Your task to perform on an android device: I want to explore more plants and take inspiration from their owner, so explore more plants and take inspiration from their owner in the Blossom app.
Image 0: 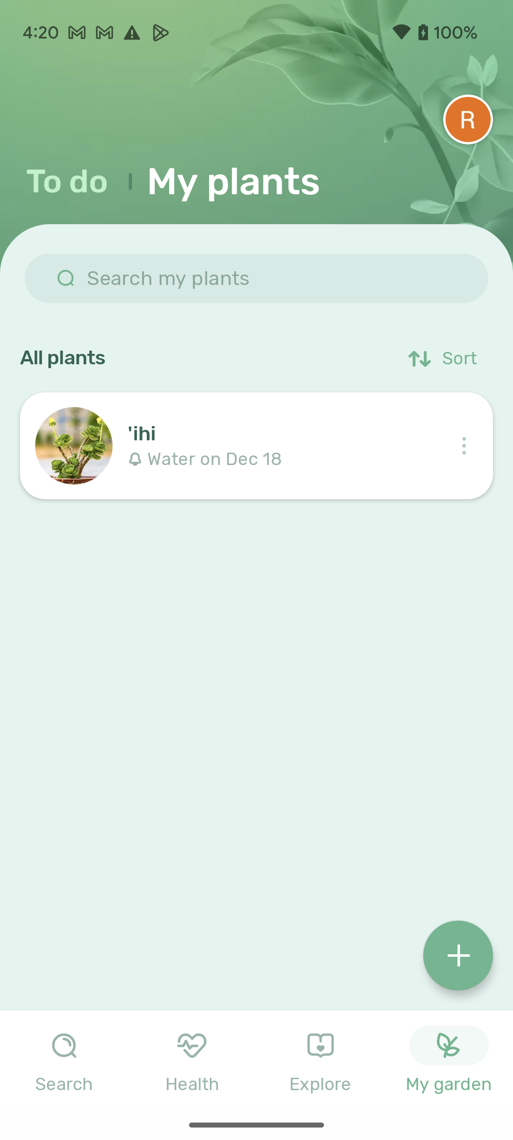
Click on the Explore tab at the bottom of the screen to explore more plants.
Step 0: click (321, 1060)
Image 2: 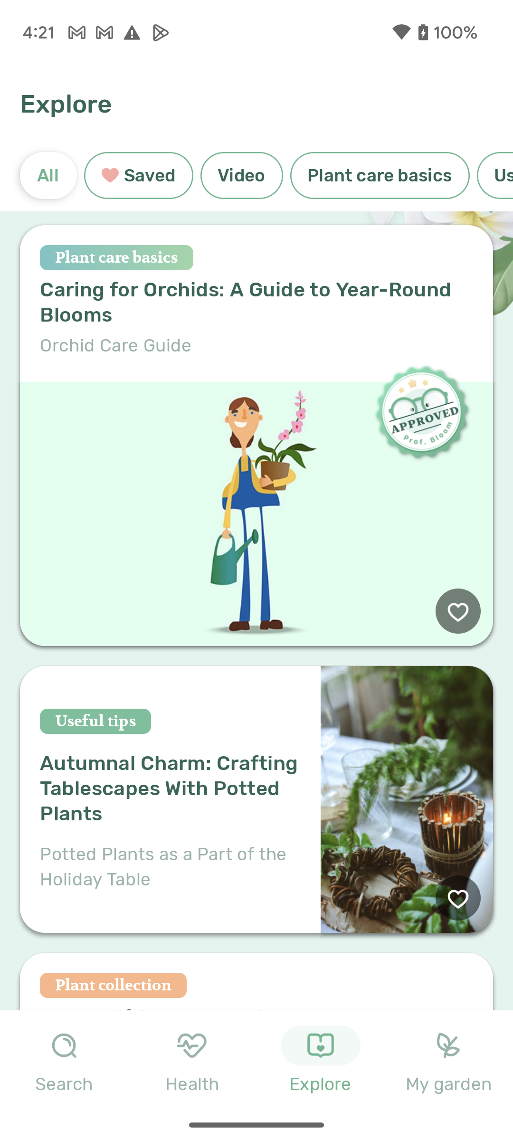
Scroll down to view more plants.
Step 2: scroll down